Your task to perform on an android device: Open the Google Slides app and save the field trip file as Plain Text (.txt).
Image 0: 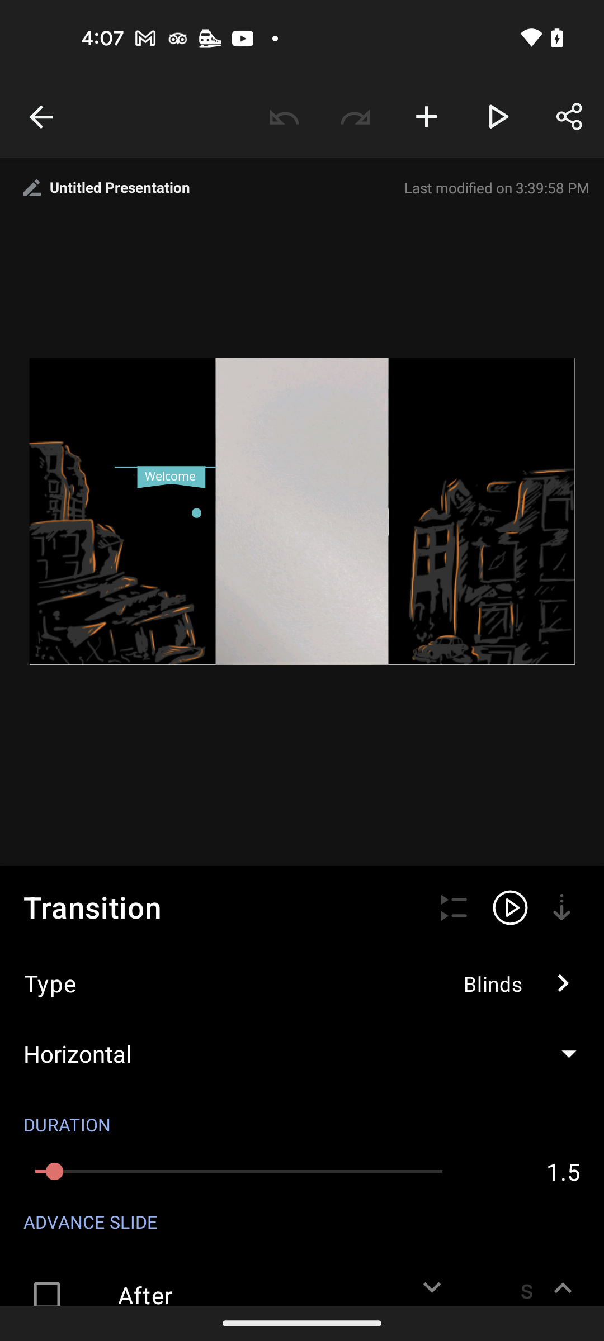
open Google slides app
Step 0: open app "Slides"
Image 1: 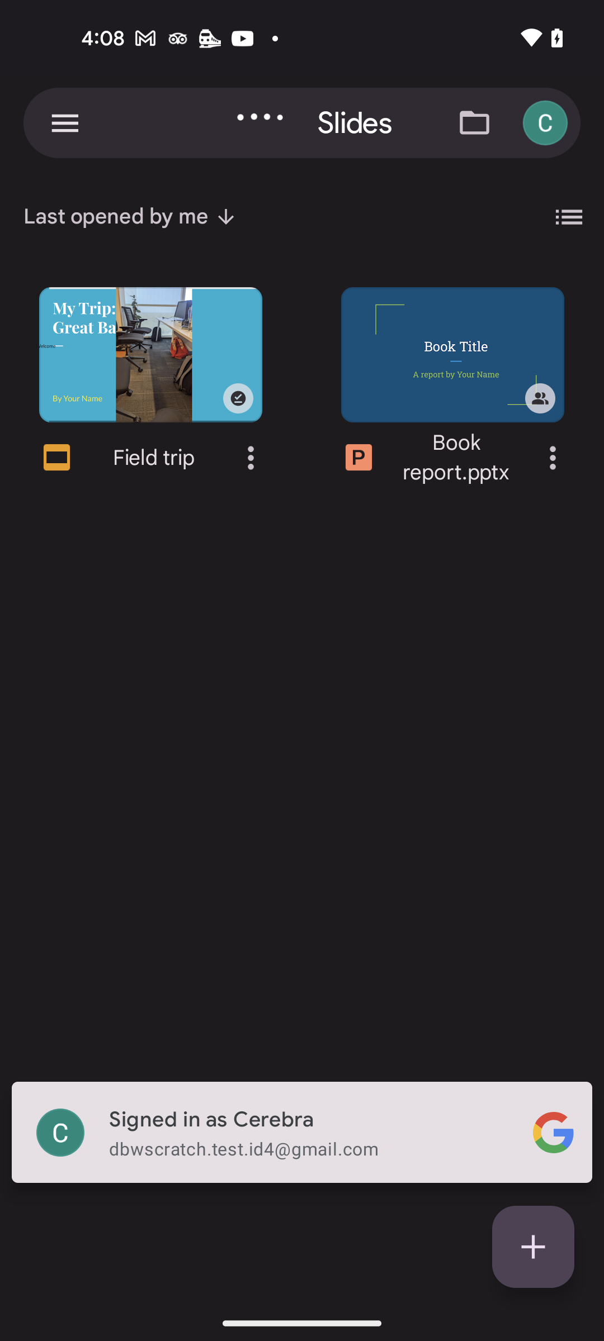
Open Field trip file
Step 1: click (150, 354)
Image 2: 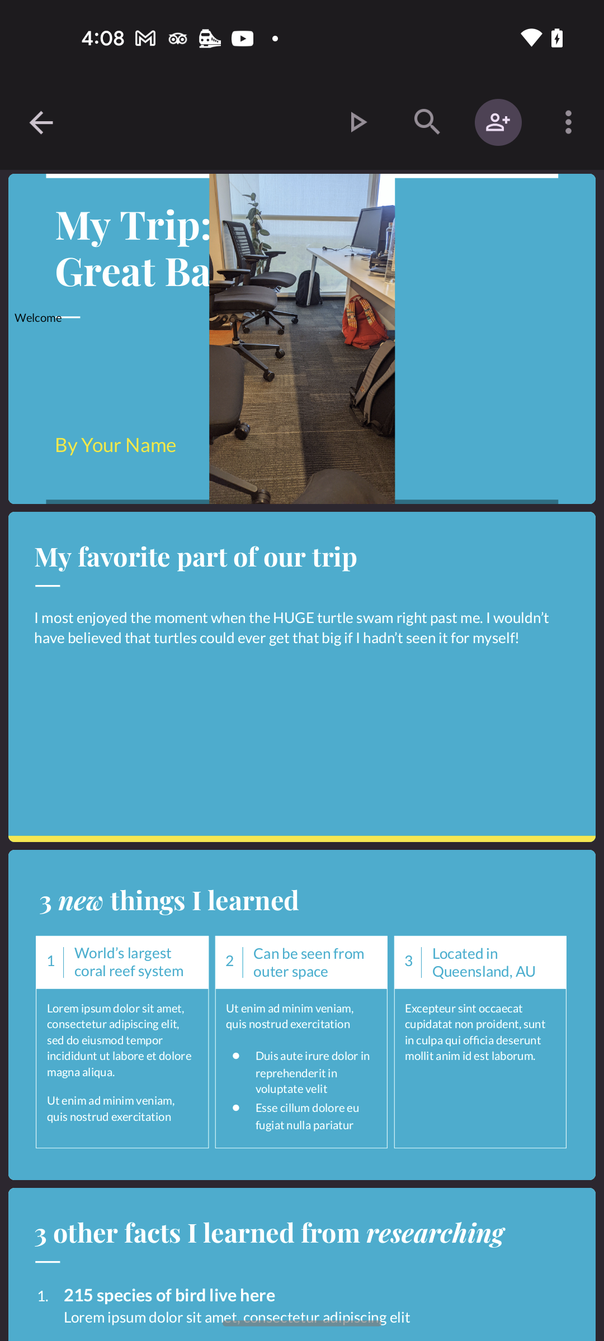
Click on three dots at the top right corner
Step 2: click (568, 122)
Image 3: 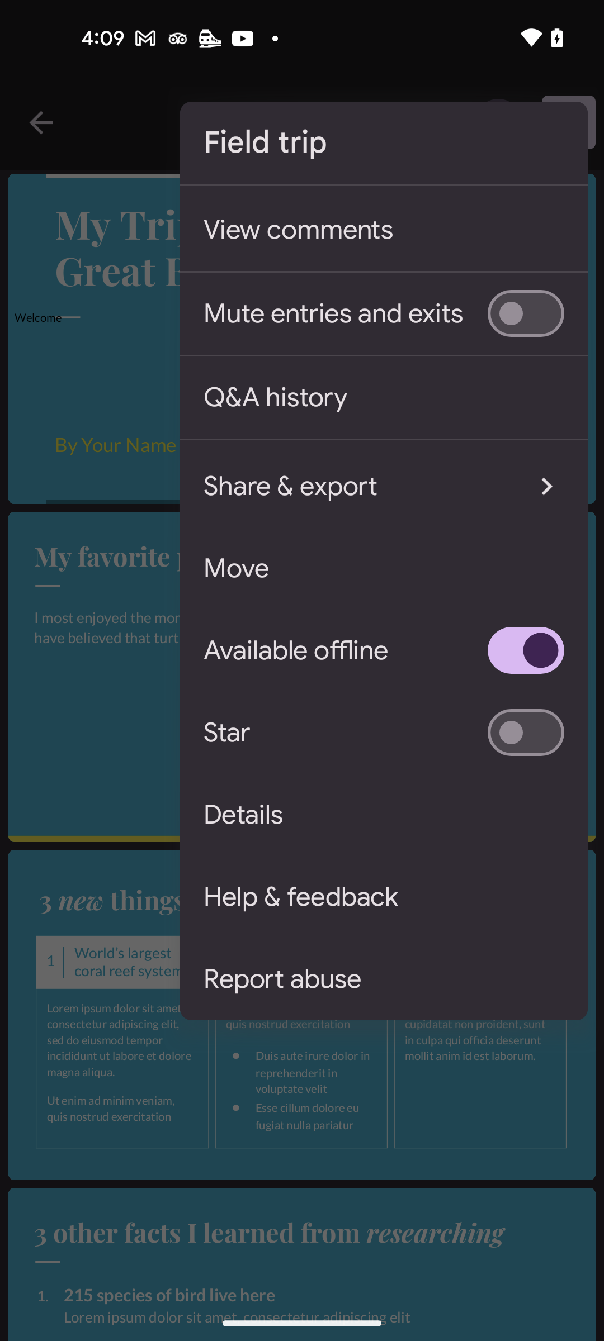
Click on Share & export option
Step 3: click (354, 486)
Image 4: 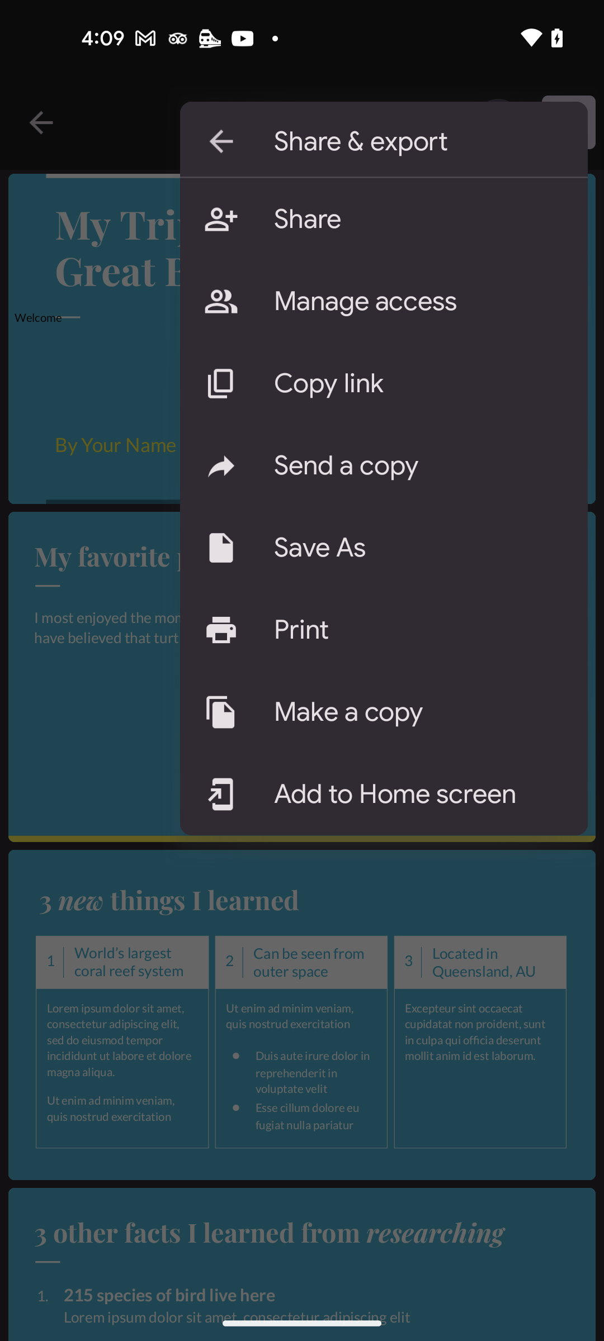
Click on Save As option
Step 4: click (419, 548)
Image 5: 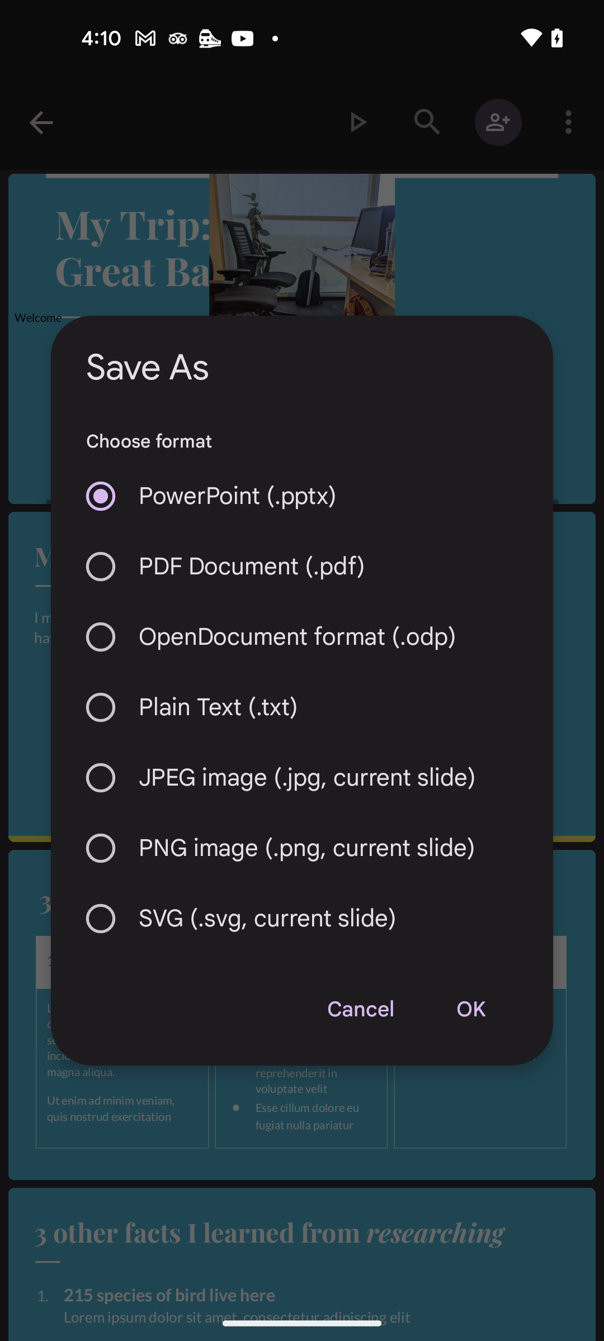
Select Plain Text (.txt)
Step 5: click (302, 707)
Image 6: 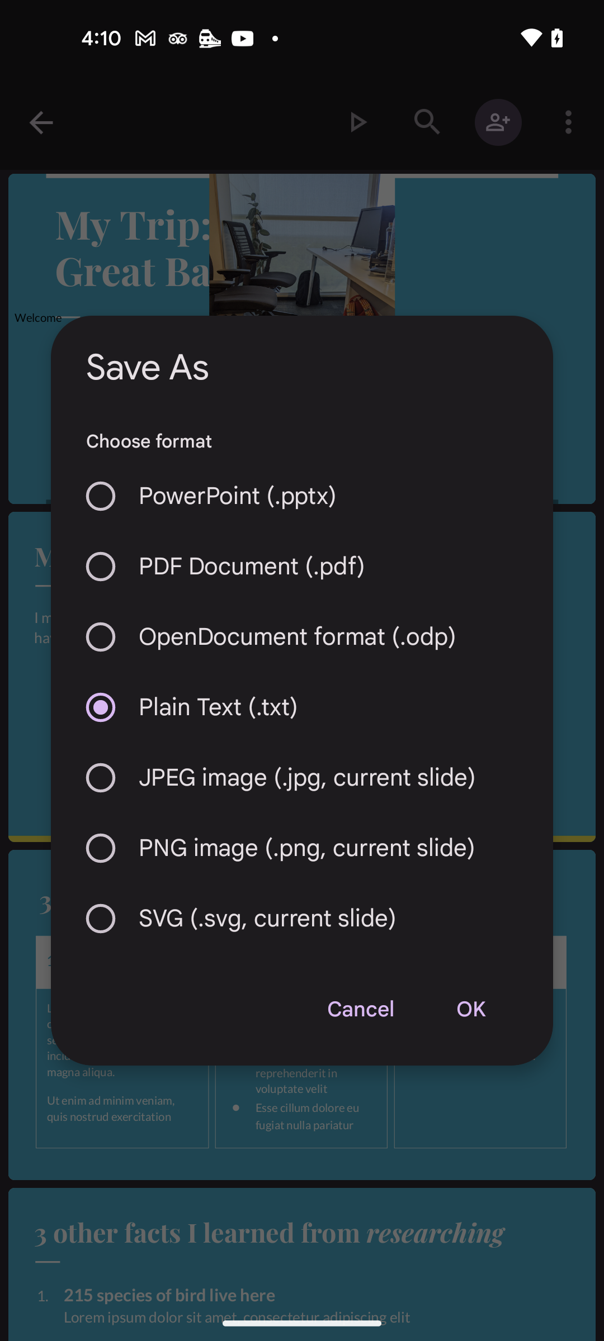
Click on OK button
Step 6: click (470, 1009)
Image 7: 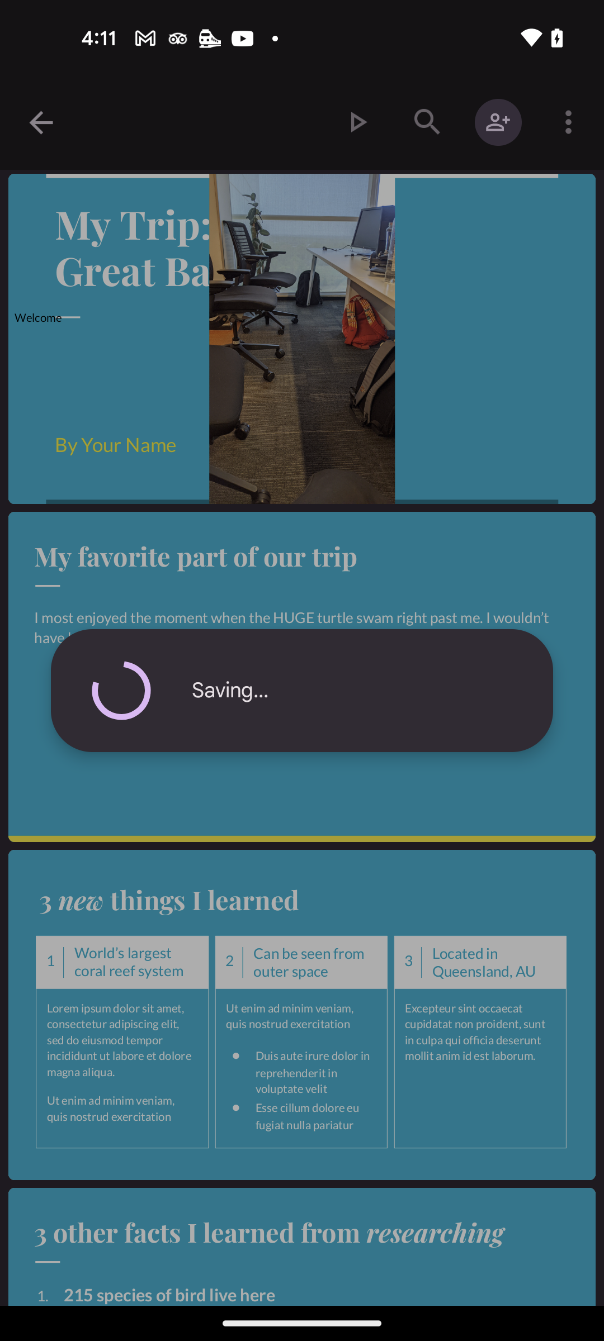
Click on OK button
Step 7: wait